Your task to perform on an android device: Shop for shoes with the U.S polo brand filter in the myntra app.
Image 0: 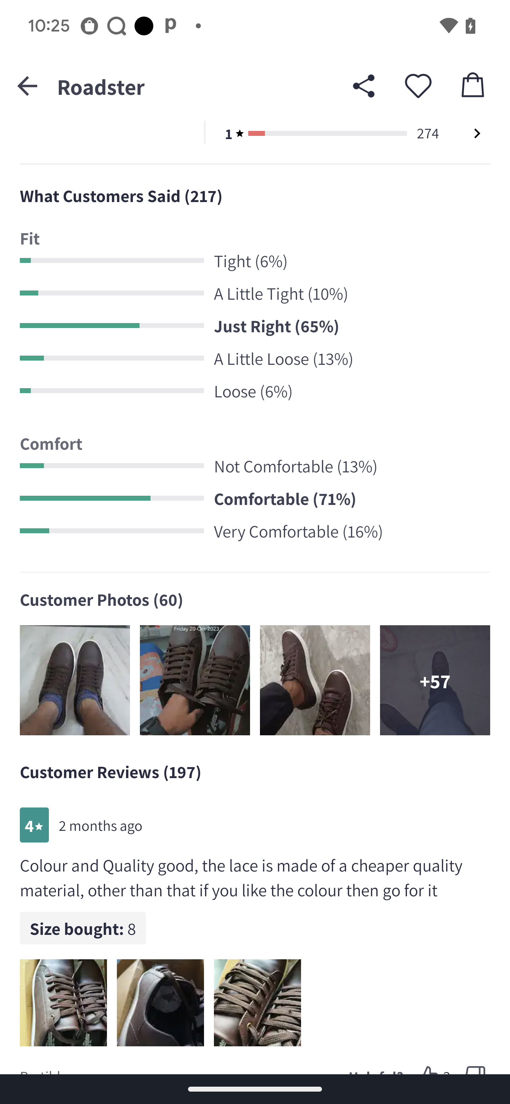
Go back to the previous page
Step 0: press back button
Image 1: 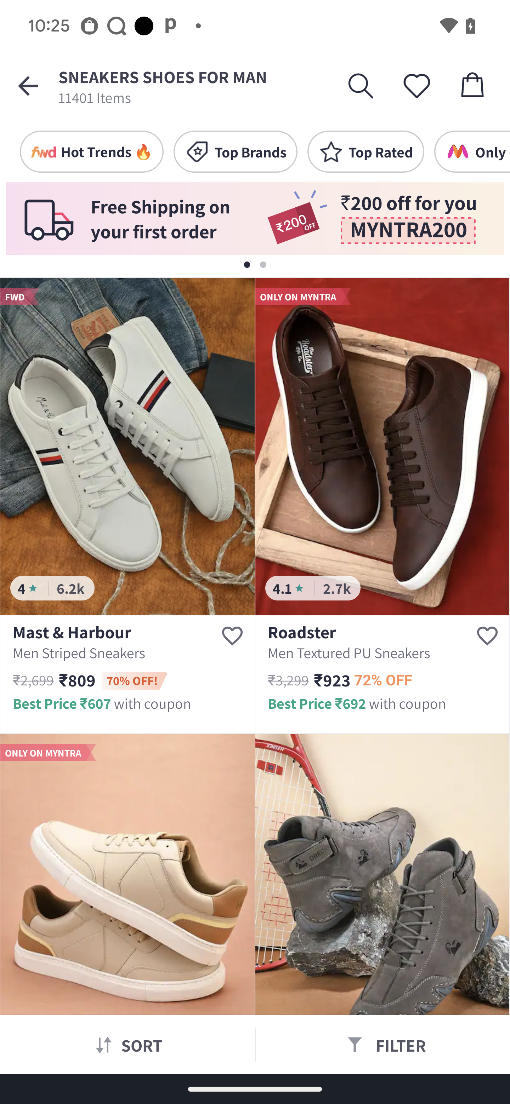
Click on the filter icon 
Step 1: click (401, 1045)
Image 2: 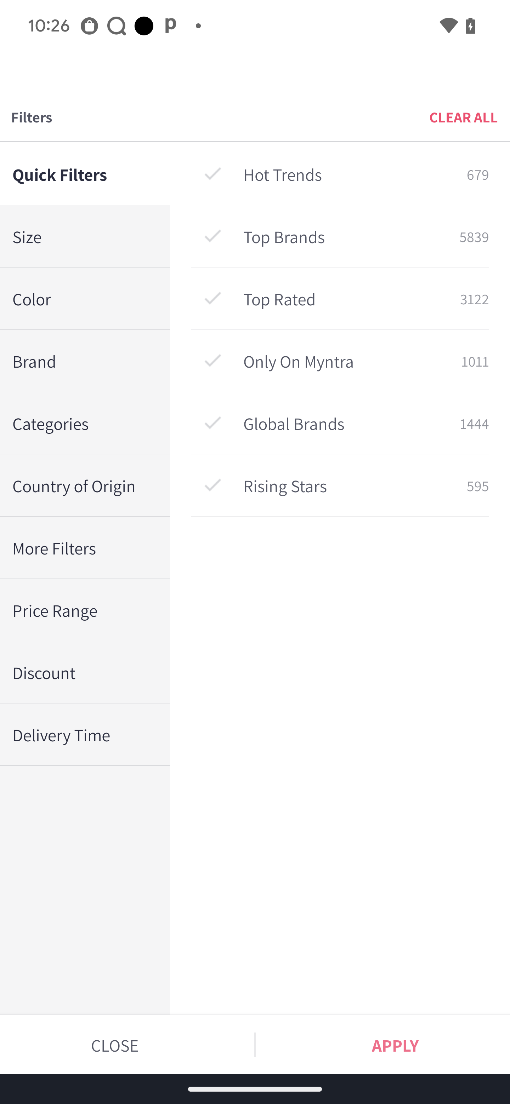
Click on the brand button
Step 2: click (79, 361)
Image 3: 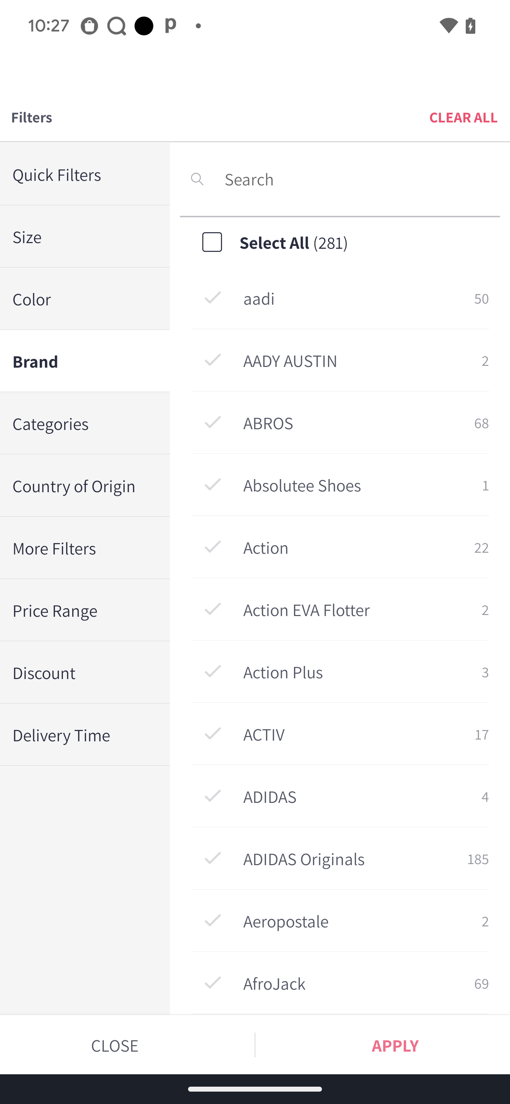
Swipe up on the screen 
Step 3: scroll down
Image 4: 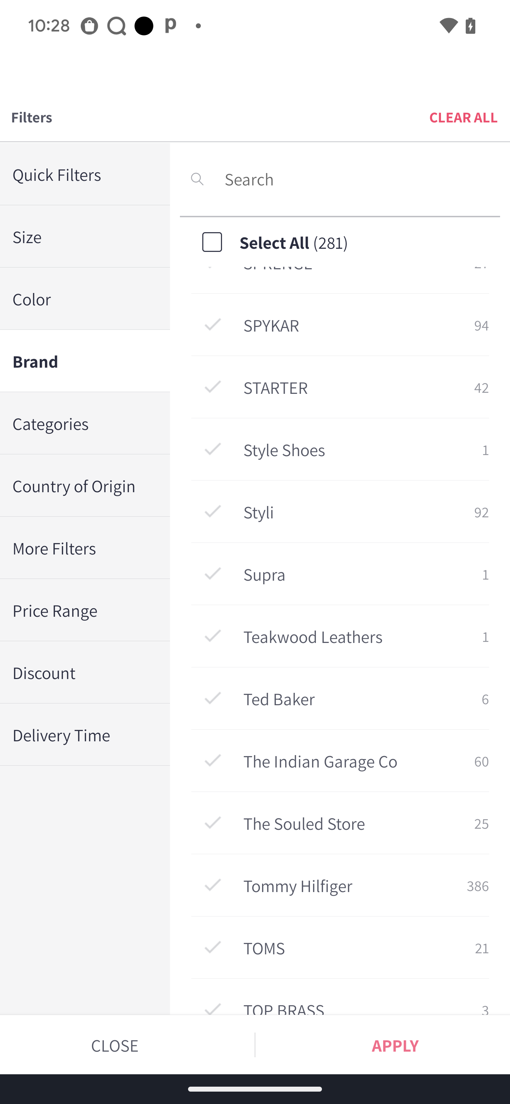
Swipe up on the screen 
Step 4: scroll down
Image 5: 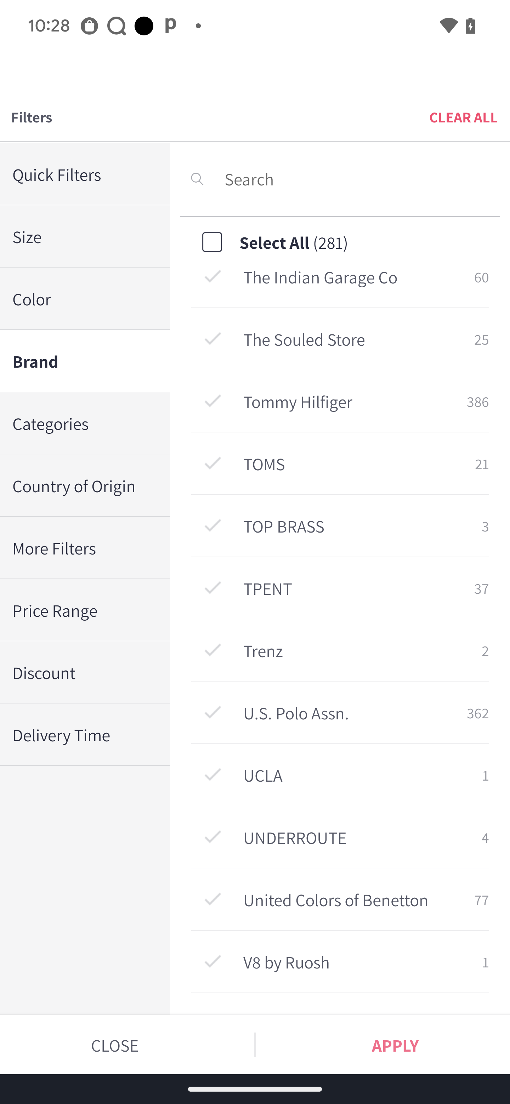
Click on the U.S polo assn. brand
Step 5: click (347, 712)
Image 6: 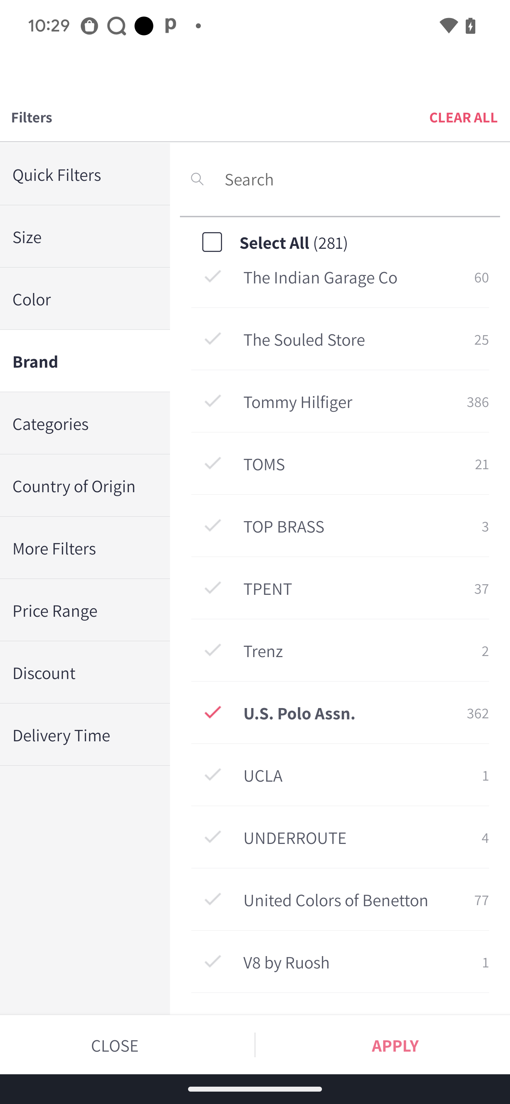
Click on the apply
Step 6: click (395, 1045)